Your task to perform on an android device: Open the Foursquare app and read the review of the attraction.
Image 0: 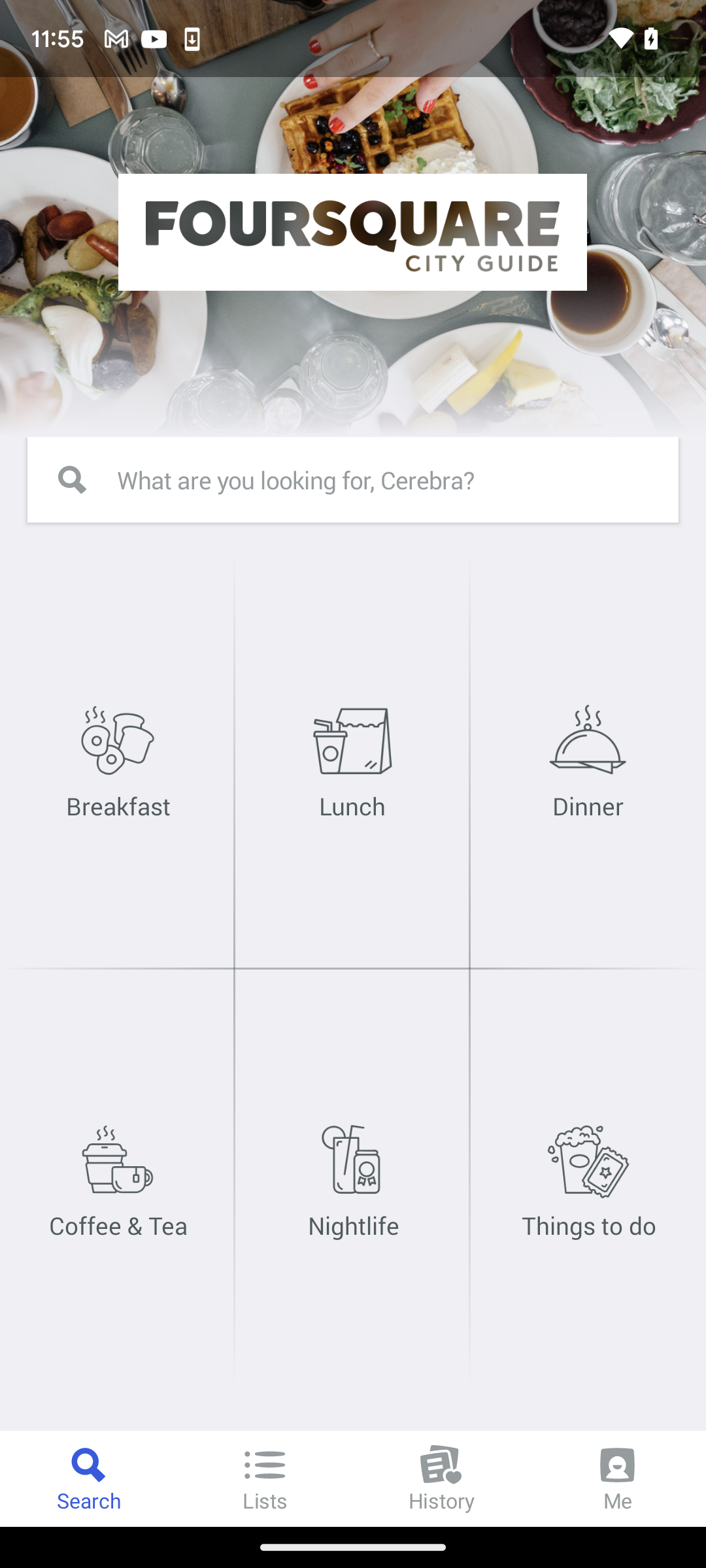
Open the Foursquare app.
Step 0: wait
Image 1: 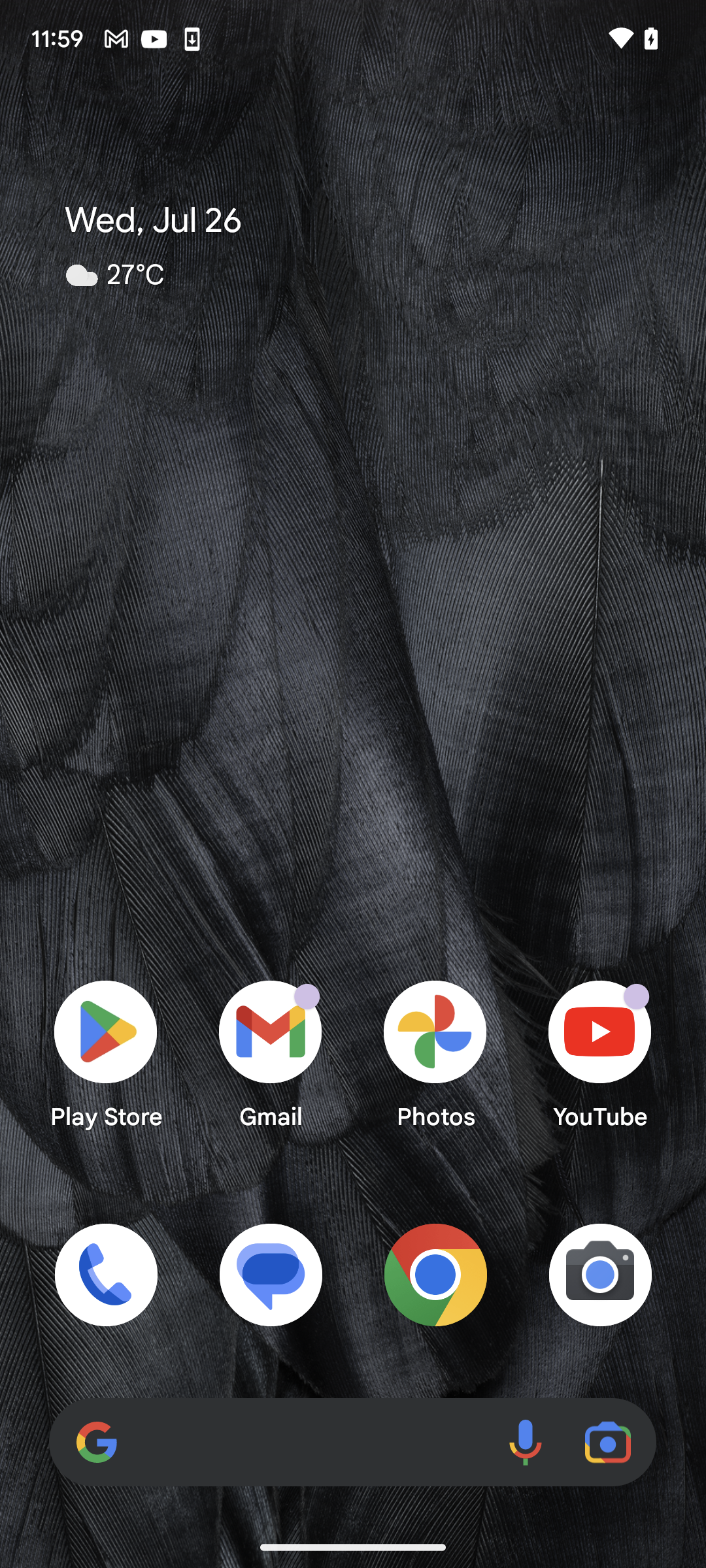
Open the Foursquare app.
Step 1: open app "Foursquare"
Image 3: 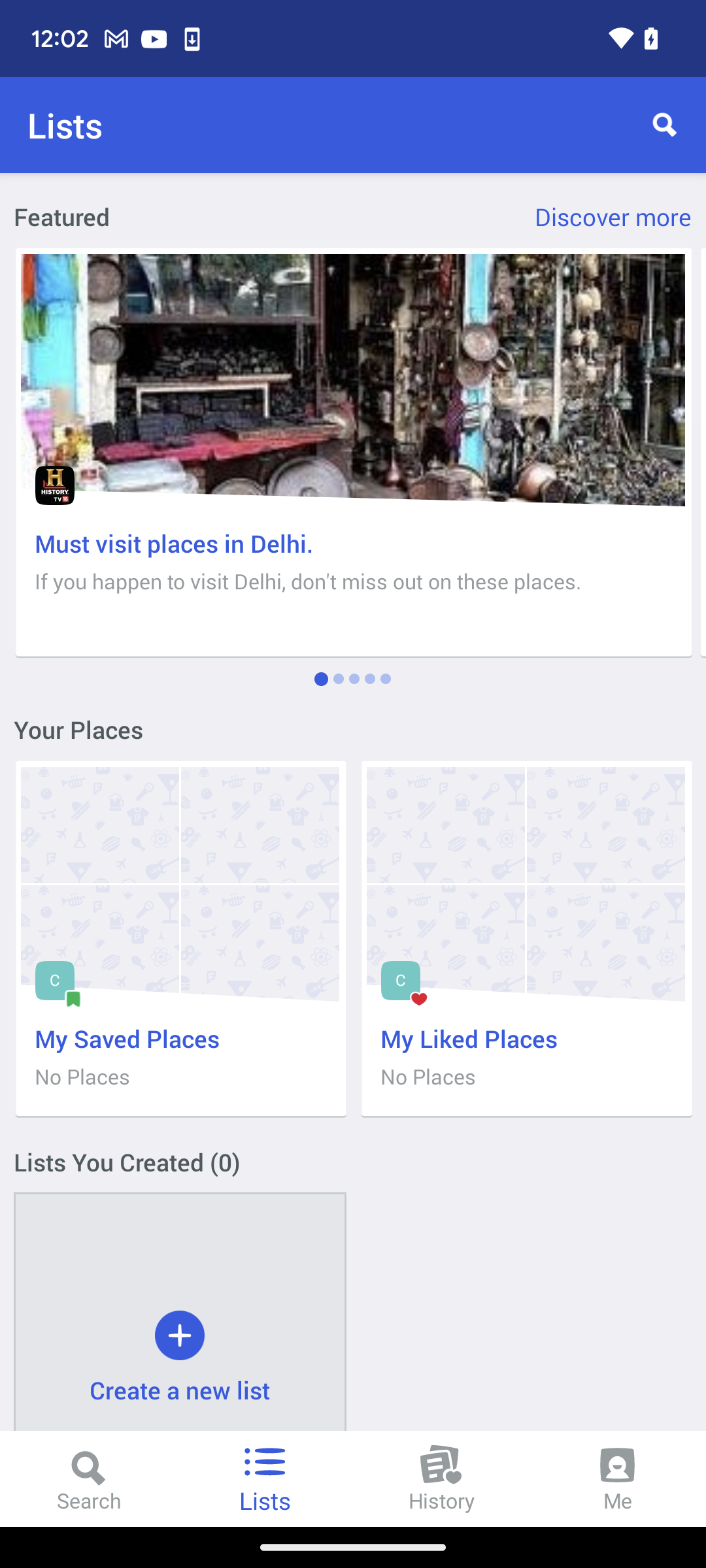
Click on must visit places in Delhi.
Step 3: click (353, 380)
Image 4: 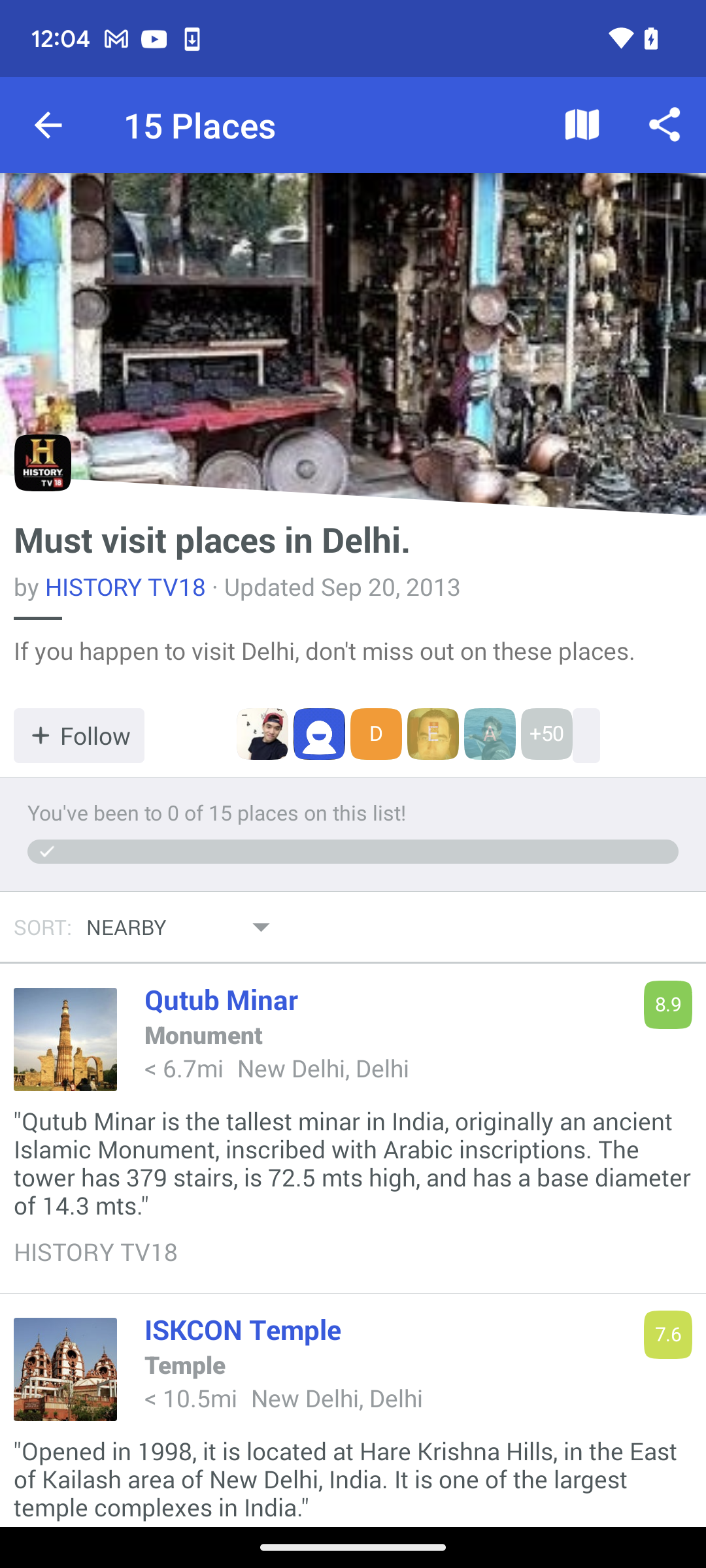
Click on Iscon Temple.
Step 4: click (387, 1329)
Image 5: 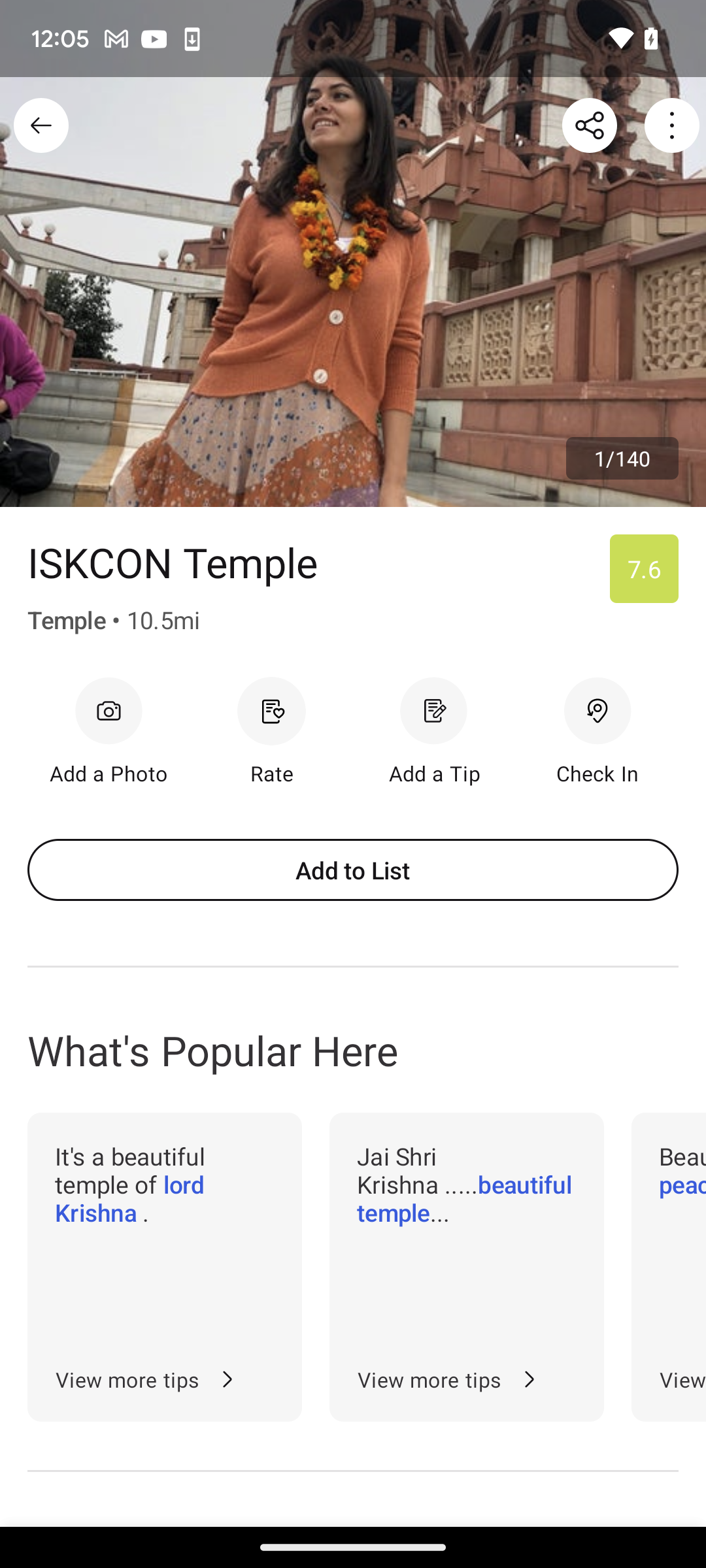
Click on View More Tips.
Step 5: click (127, 1379)
Image 6: 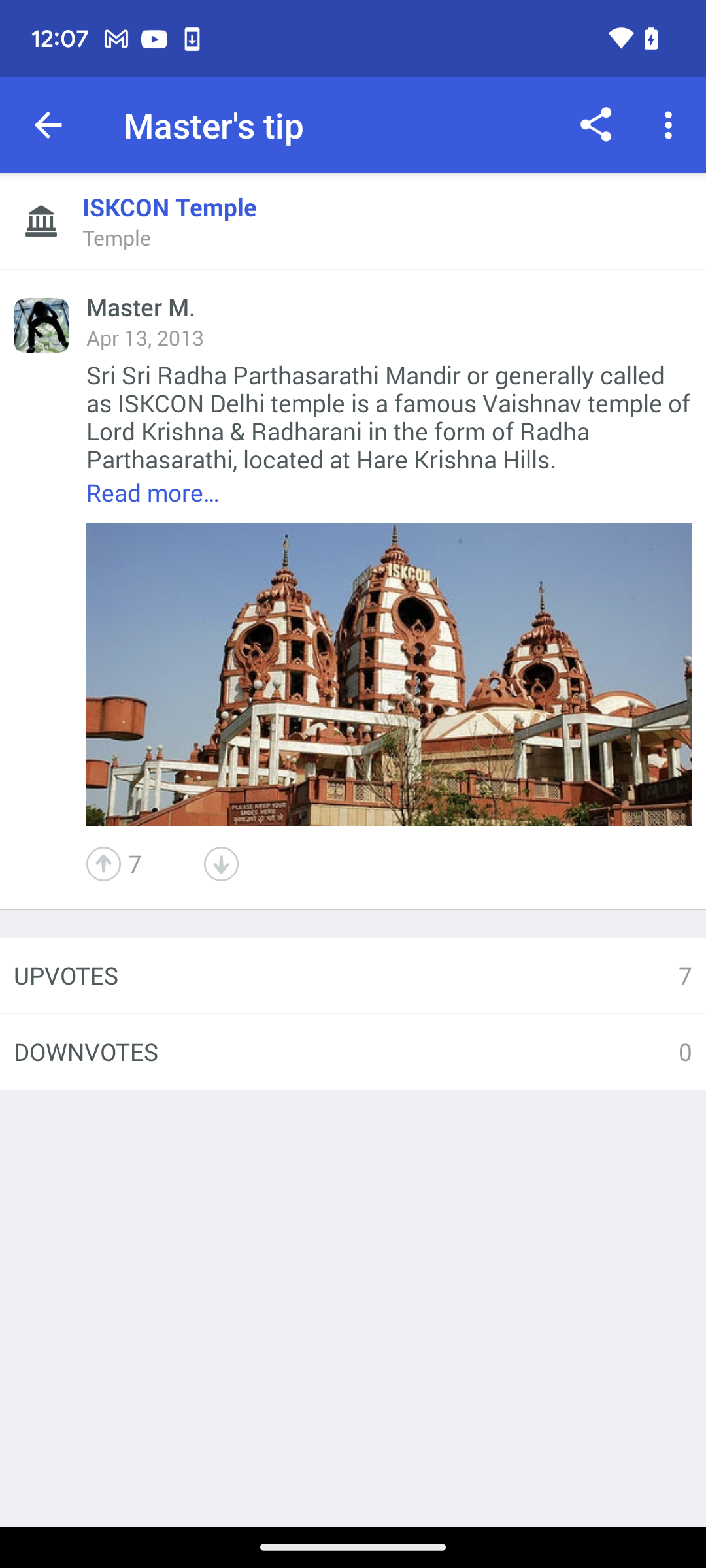
Click on View More Tips.
Step 6: wait